Your task to perform on an android device: I want to listen to the whispers of the forest sound on the Idanim app in order to meditate and feel happy.
Image 1: 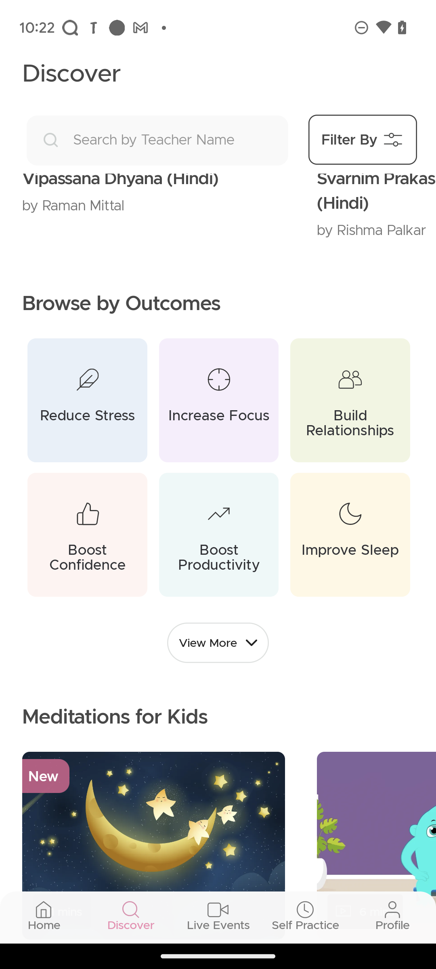
Swipe up to view more options.
Step 1: scroll down
Image 2: 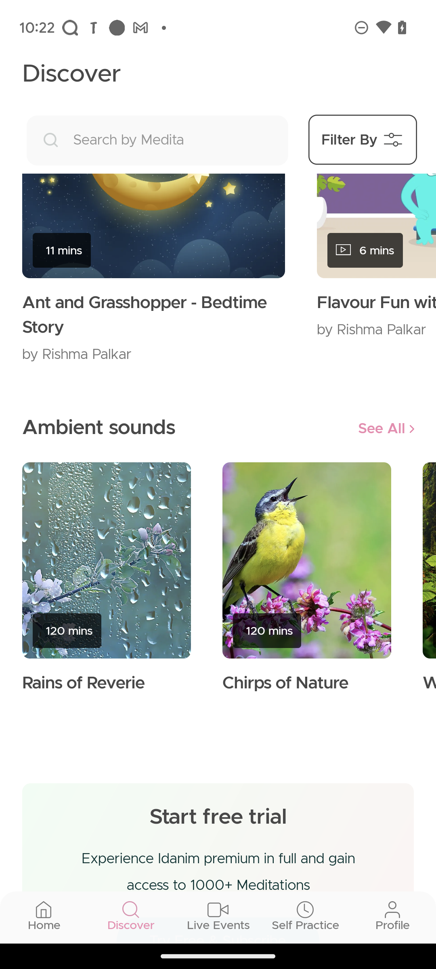
Swipe left on the sounds option.
Step 2: scroll right
Image 3: 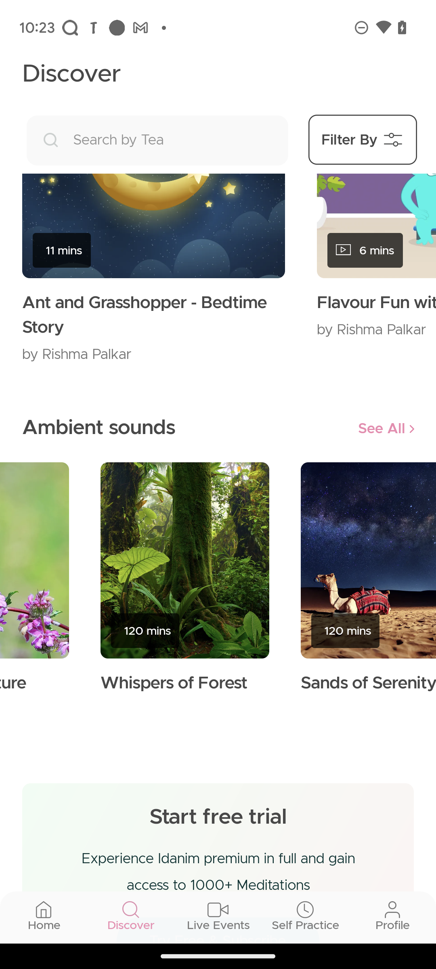
Click on the whispers of forest option.
Step 3: click (185, 560)
Image 4: 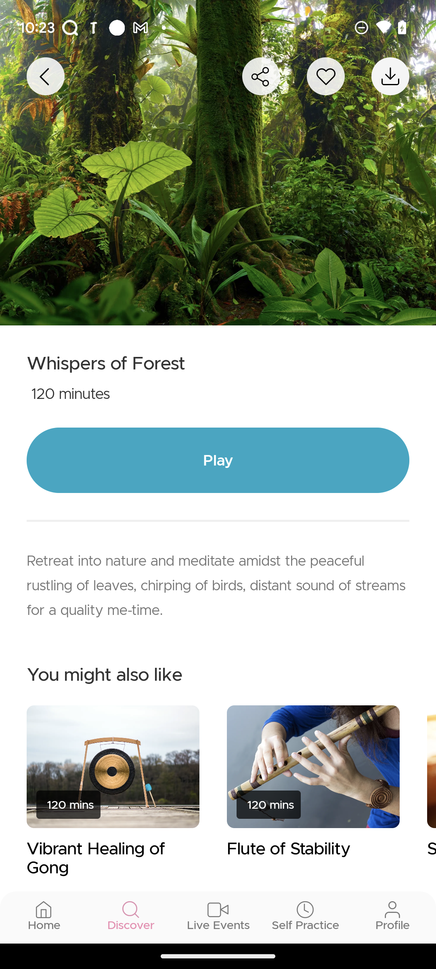
Click on the Play button.
Step 4: click (218, 460)
Image 5: 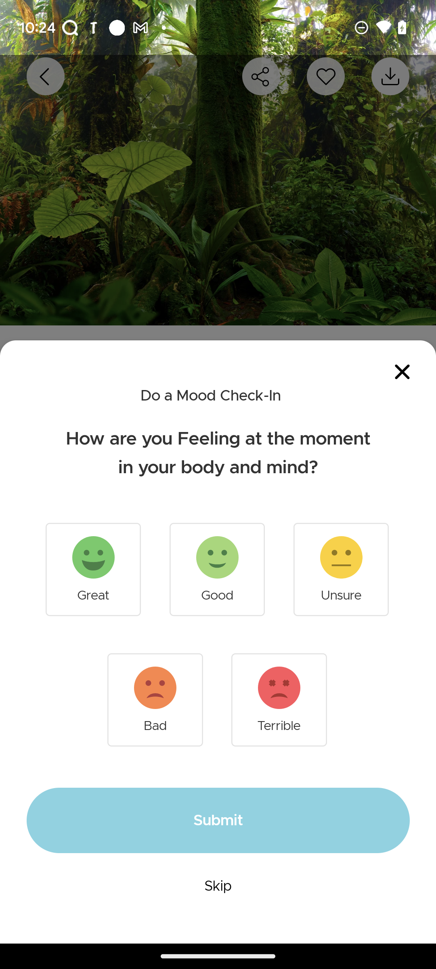
Click on the Unsure button.
Step 5: click (341, 557)
Image 8: 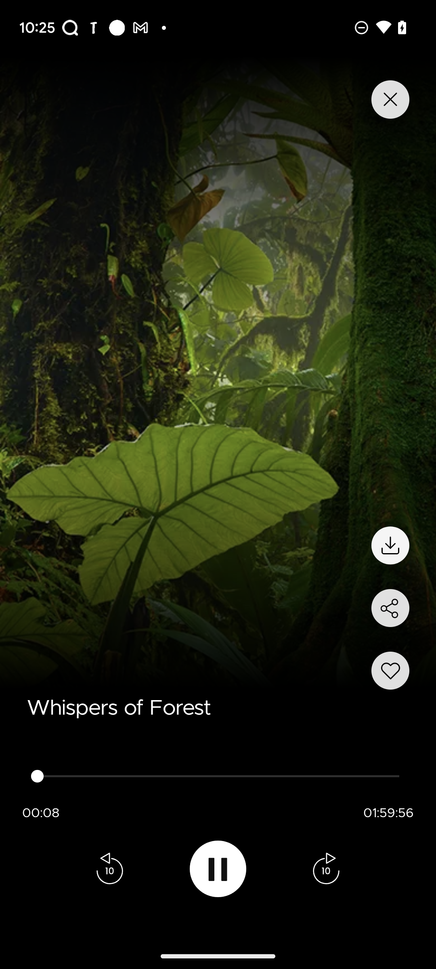
Click on the submit button.
Step 8: wait